Your task to perform on an android device: My friend's birthday is on September 30th, and I have to go to her birthday party. Please check; I do not have any other events clashing. In the calendar app, show my calendar for September.
Image 0: 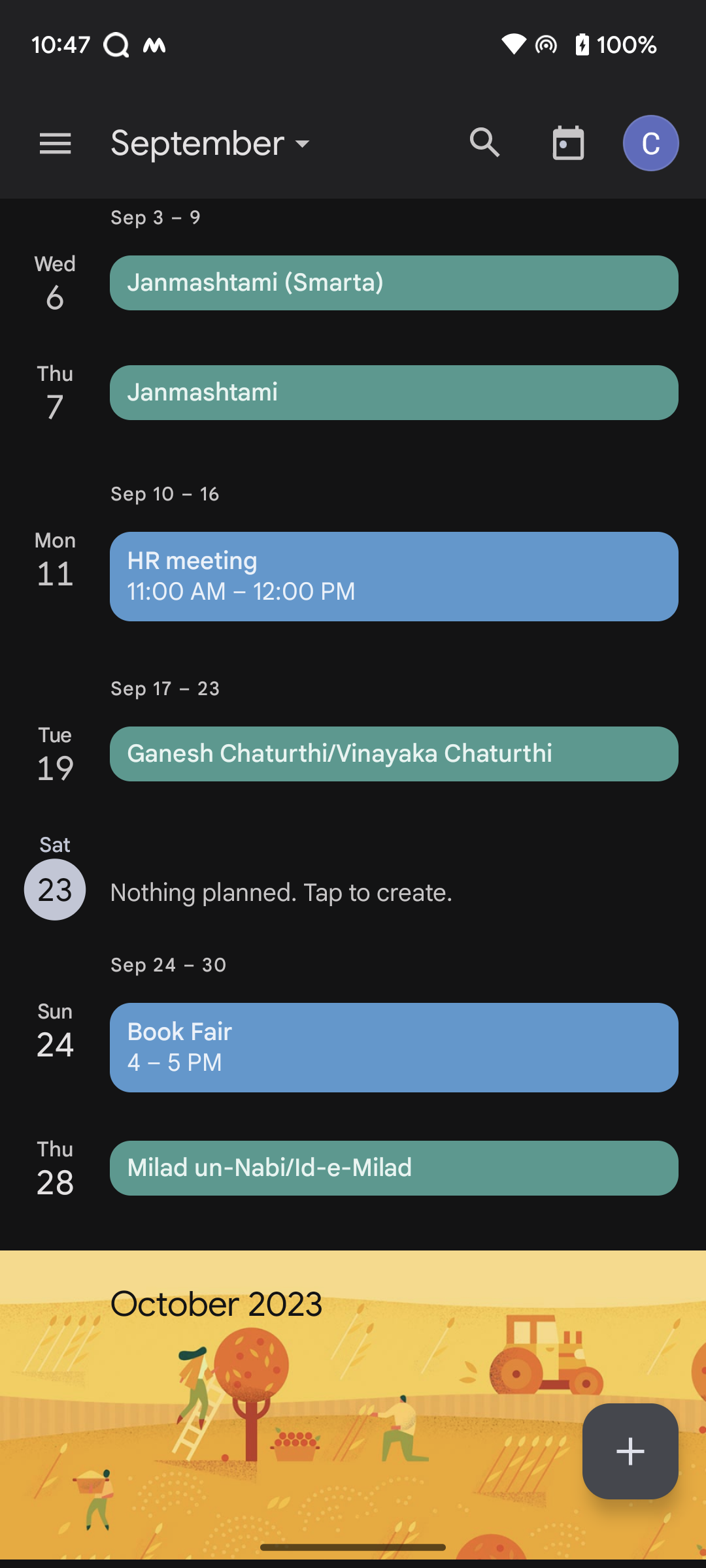
Click on the drop-down arrow beside September.
Step 0: click (270, 143)
Image 1: 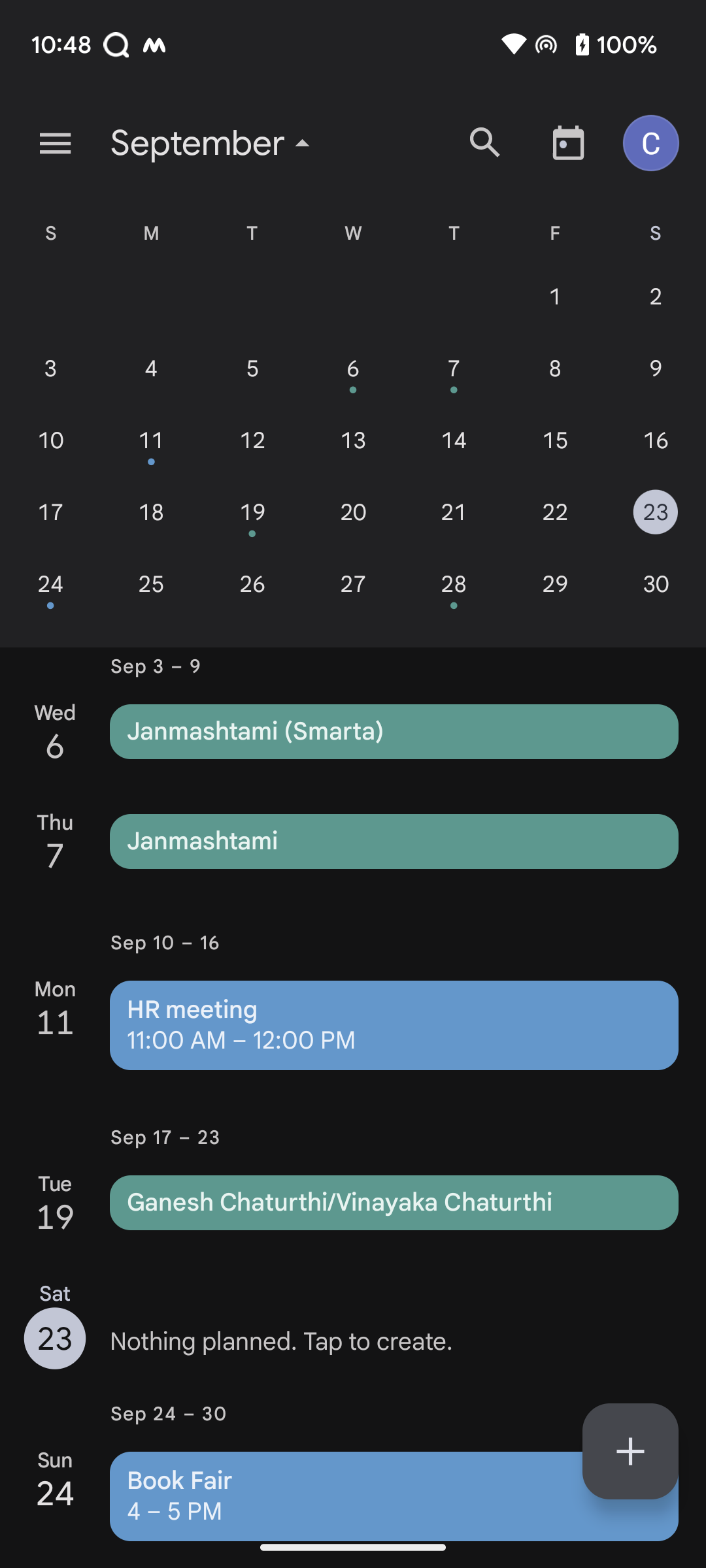
Click on 30th September.
Step 1: click (655, 584)